Your task to perform on an android device: My wife asked me about Amelia Miller's email. I want to forward Amelia Miller's email to my wife, so forward Amelia Miller's email to my wife, clarawagner98b@gmail.com in the Gmail app.
Image 0: 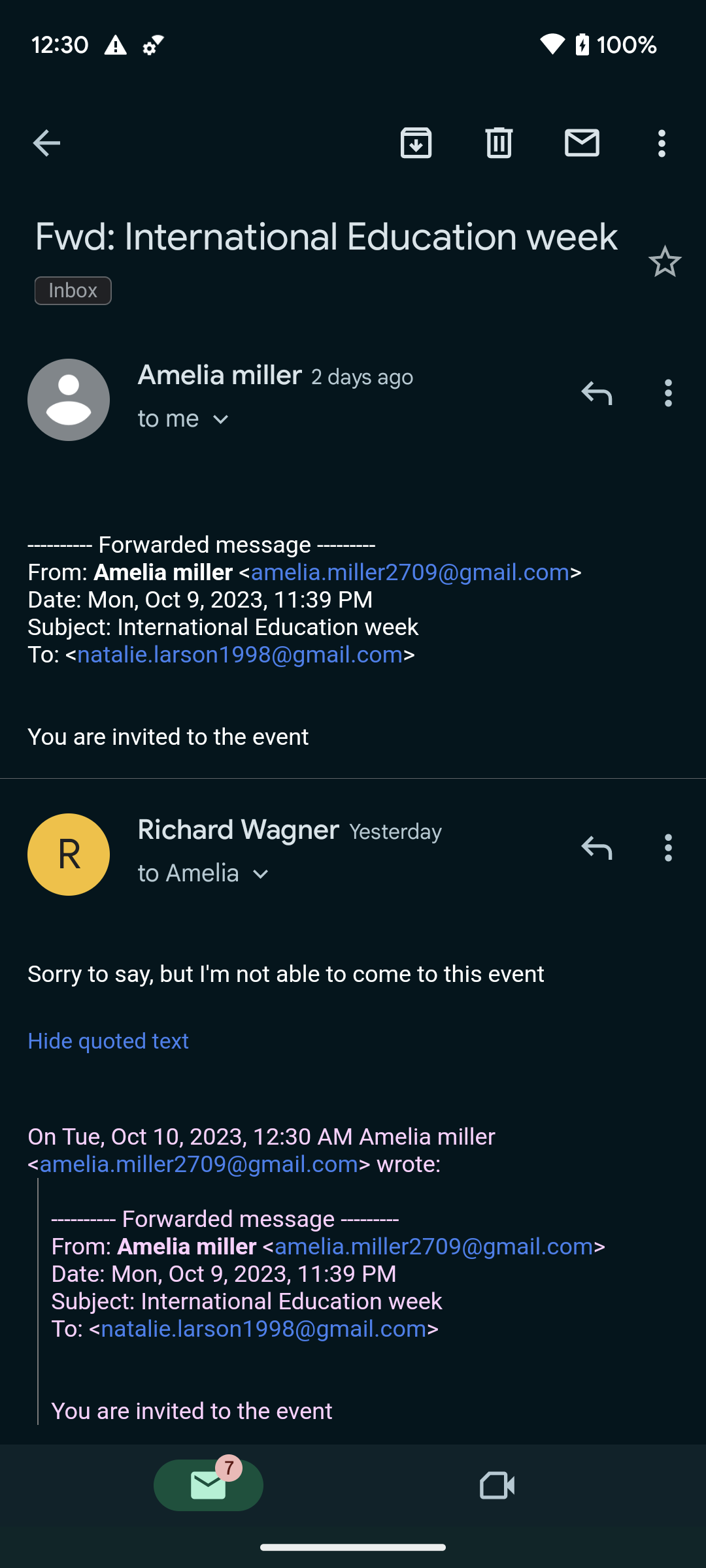
Scroll down to view the forward option of this email.
Step 0: scroll down
Image 1: 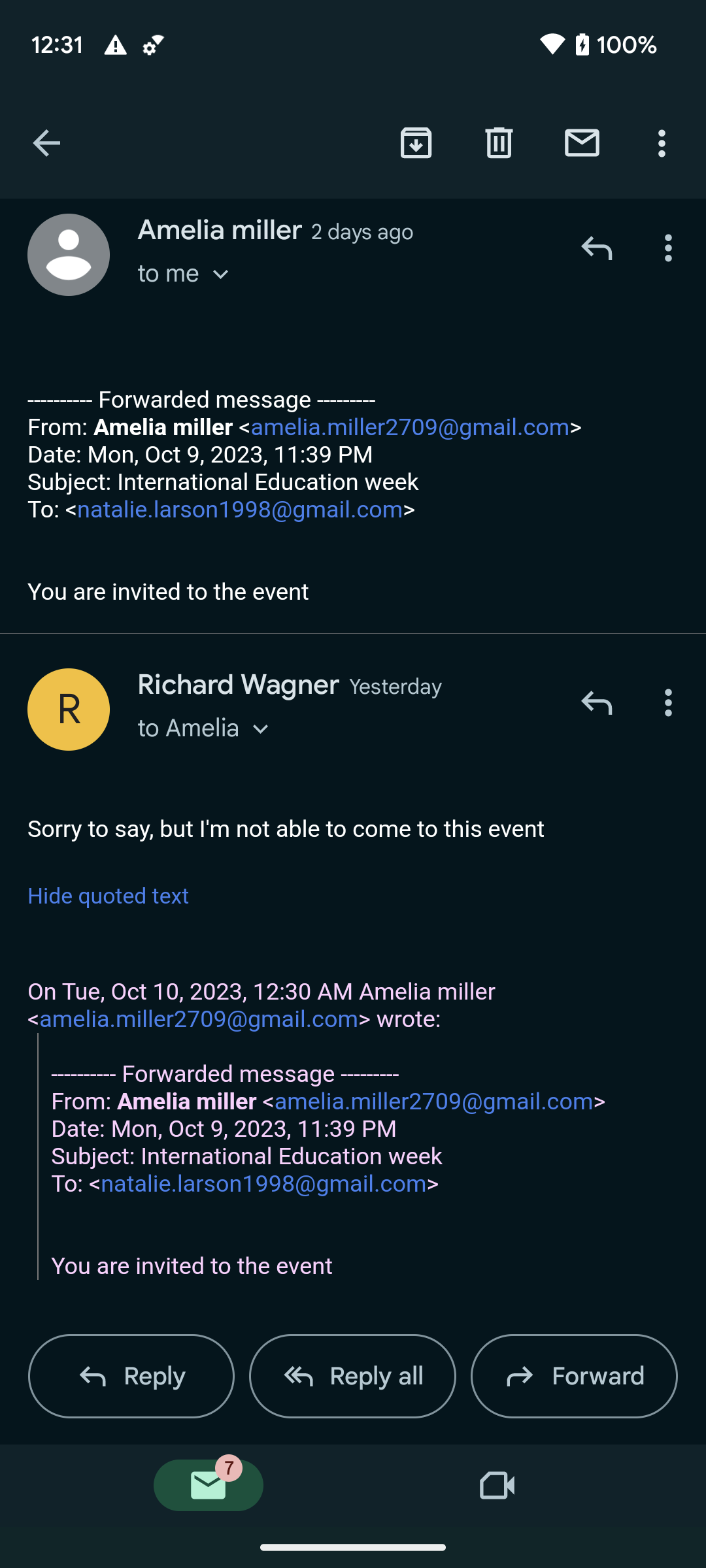
Click on the Forward option to forward this email with my wife.
Step 1: click (597, 1376)
Image 2: 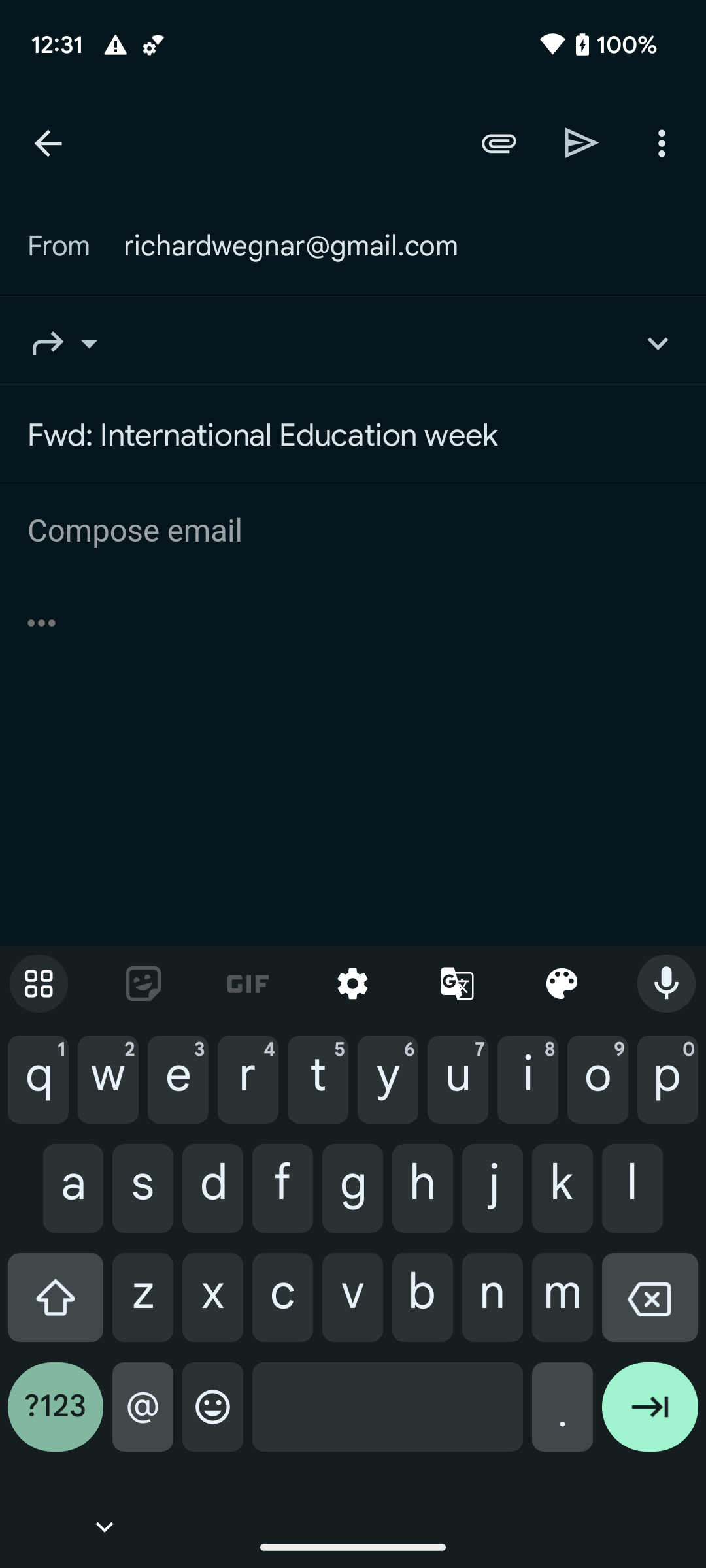
Type clarawagner98b@gmail.com in the recipient section to forward this email with my wife.
Step 2: type "clarawagner98b@gmail.com"
Image 3: 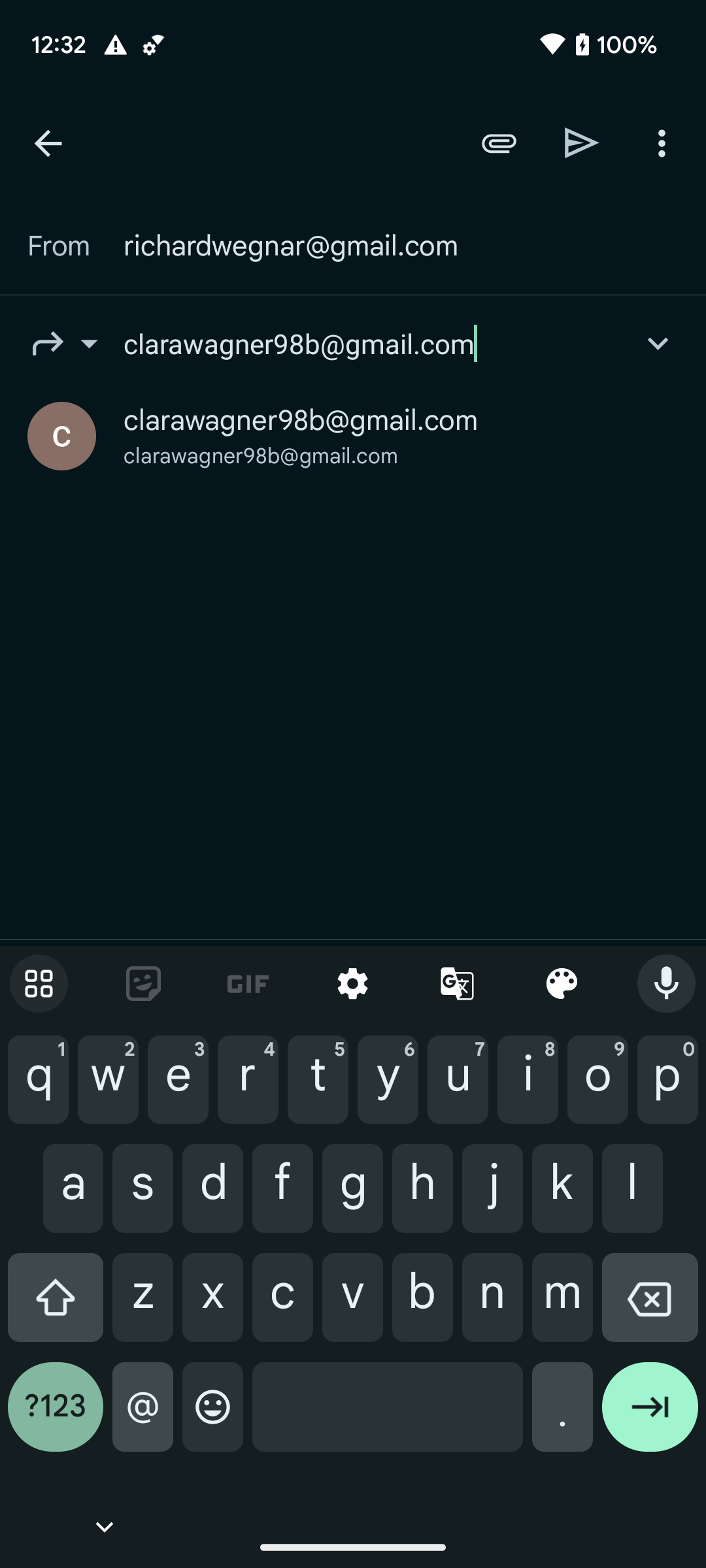
Click on the clarawagner98b@gmail.com email account to select this account.
Step 3: click (301, 420)